Your task to perform on an android device:  Open the Bigbasket app ,lookup for Amul pizza cheese , swipe pictures of it and also view more details like price and weight .
Image 0: 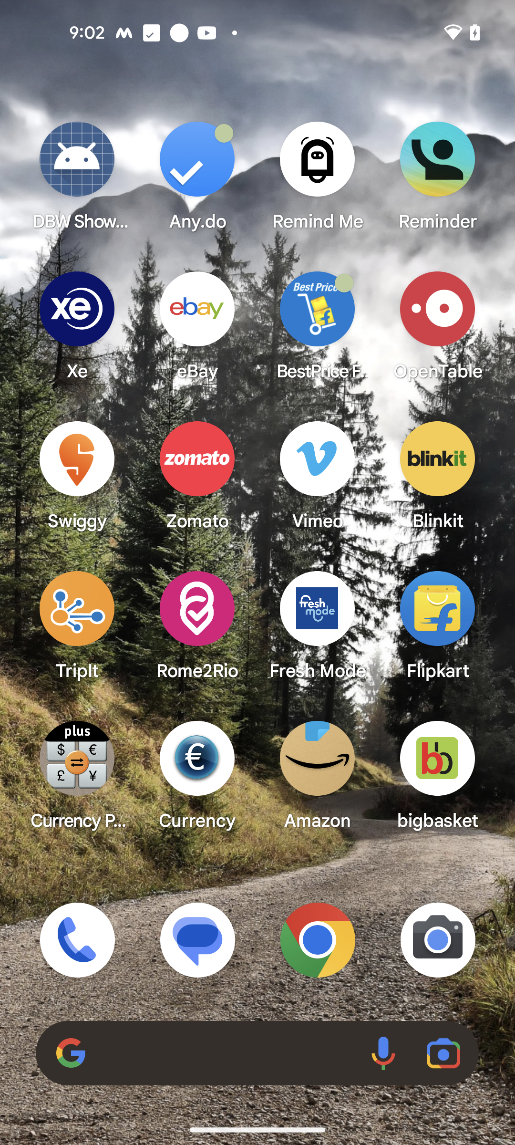
Step 0: open app "bigbasket"
Image 1: 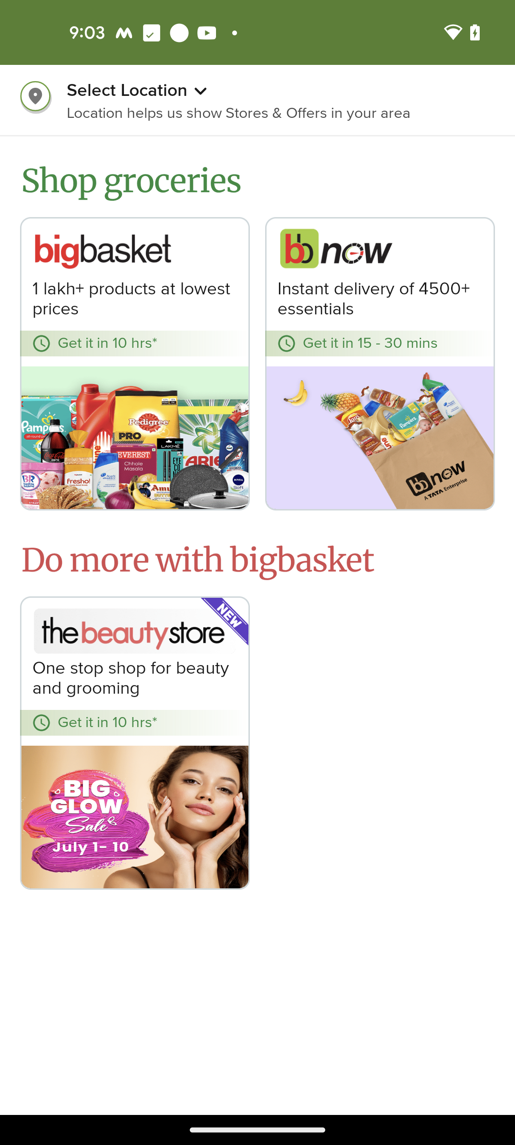
click on the bigbasket icon to view products
Step 1: click (111, 343)
Image 2: 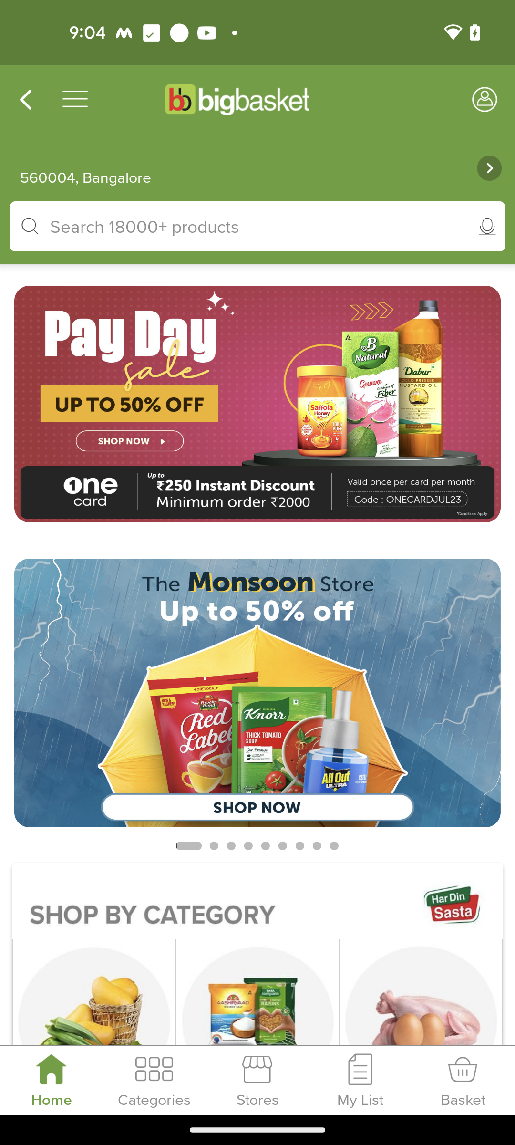
Click on the search bar to search for amul pizza cheese.
Step 2: click (257, 226)
Image 3: 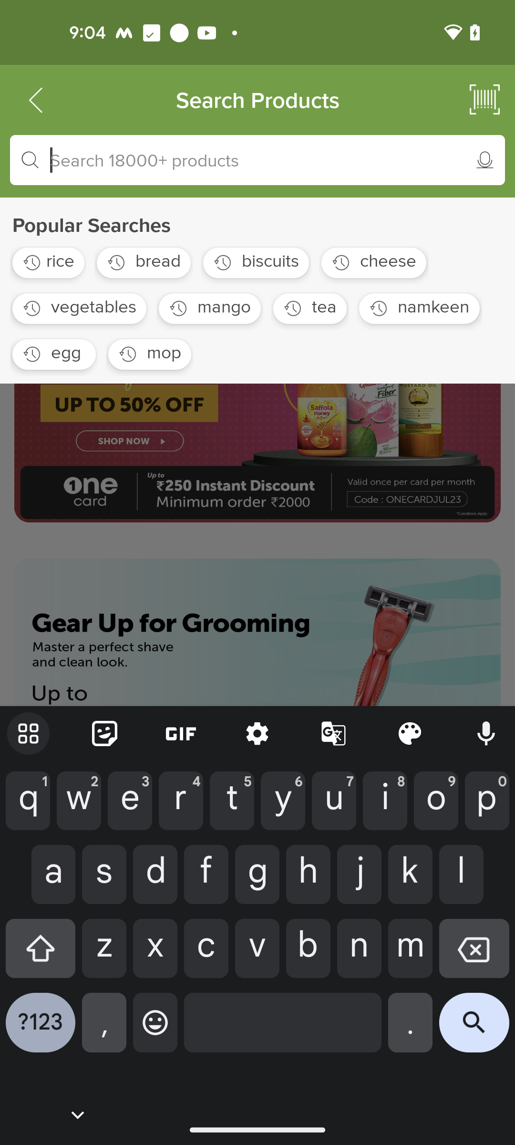
Type amul pizza cheese in the search bar
Step 3: type "amul pizza cheese"
Image 4: 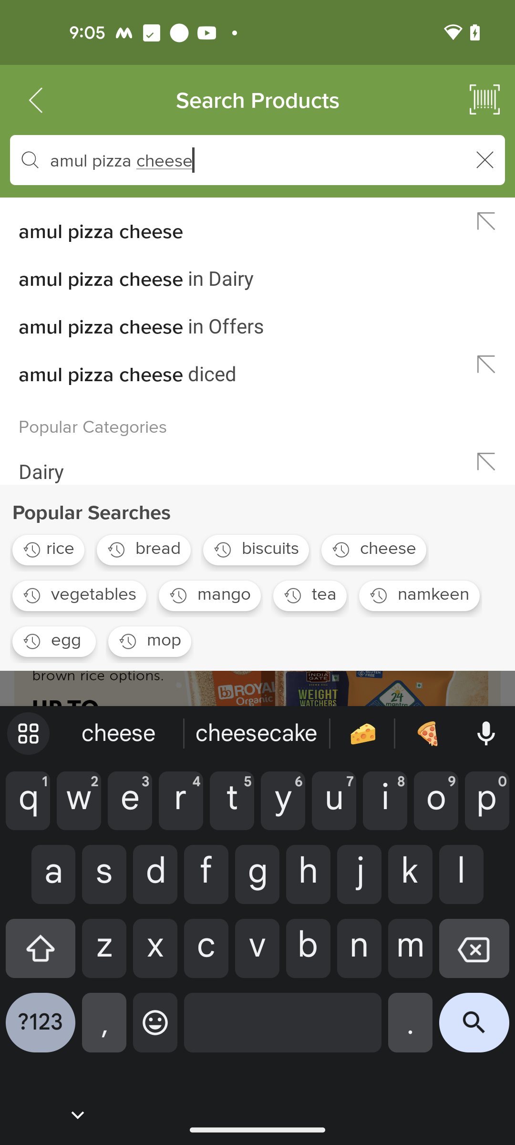
Click on the amul pizza cheese from the search result
Step 4: click (231, 221)
Image 5: 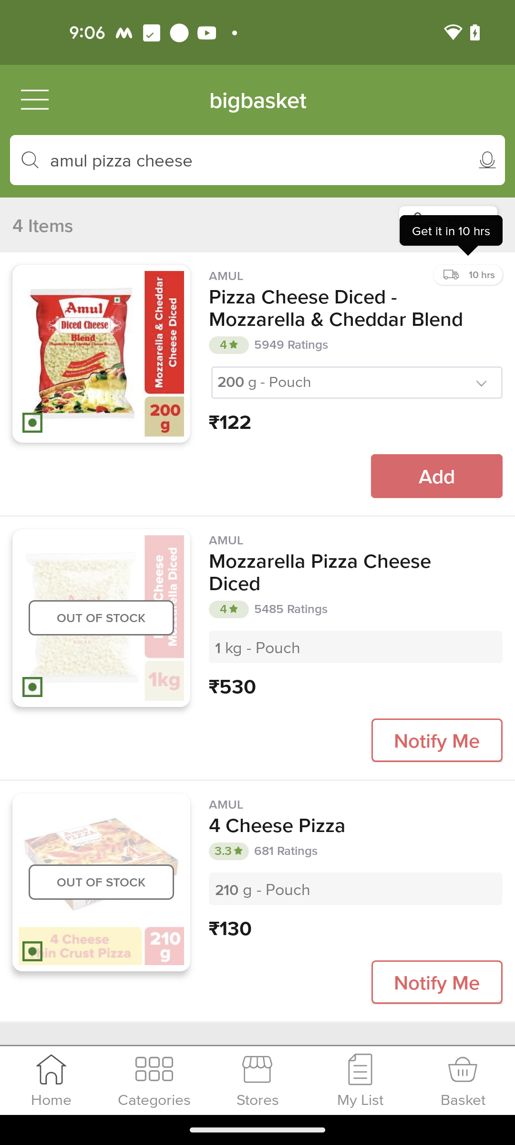
Click on the first product from the list to view more details
Step 5: click (101, 354)
Image 6: 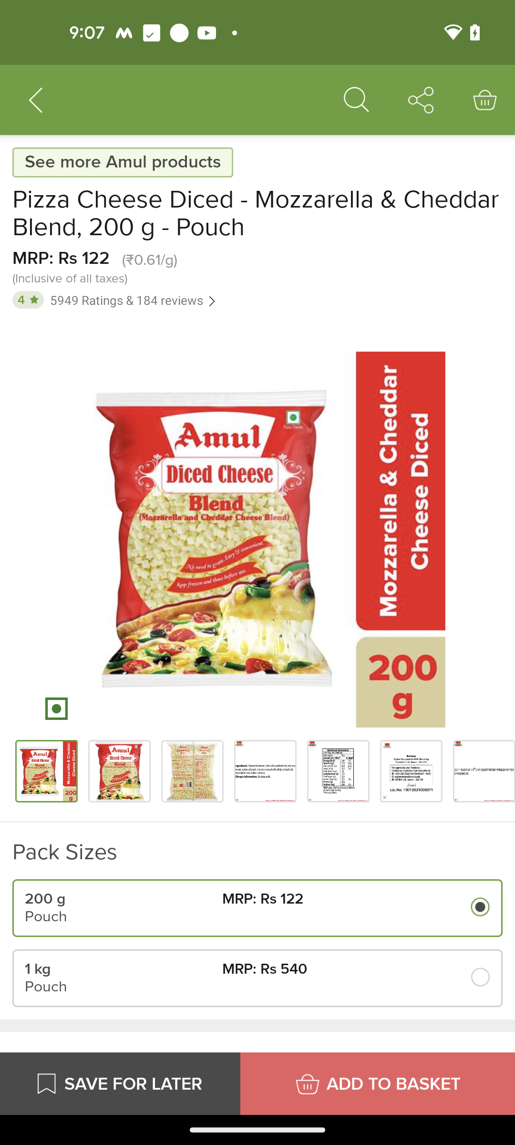
Now click the pictures given below the main image to view more.
Step 6: click (125, 766)
Image 7: 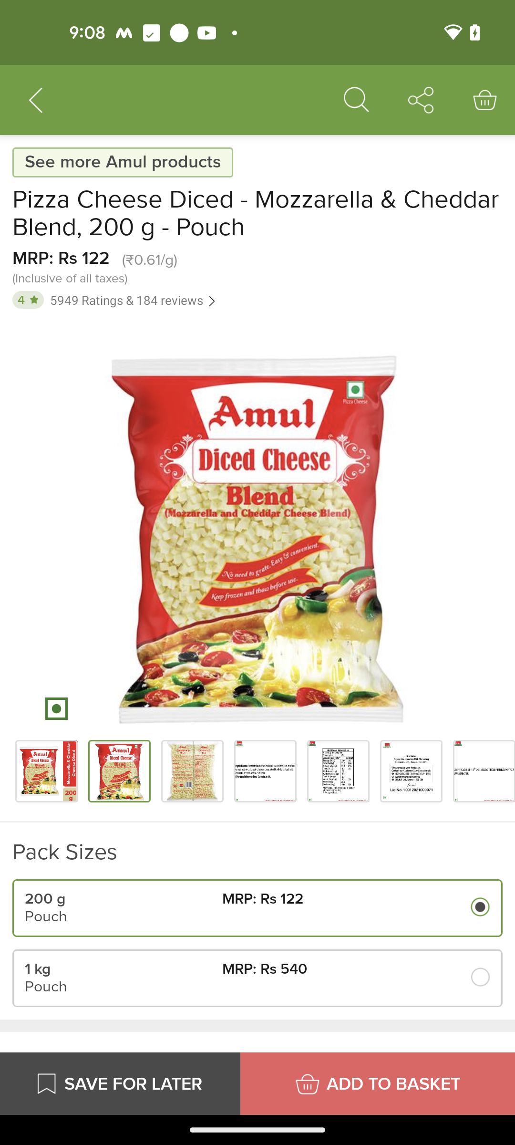
Click on the third image to view it.
Step 7: click (191, 778)
Image 9: 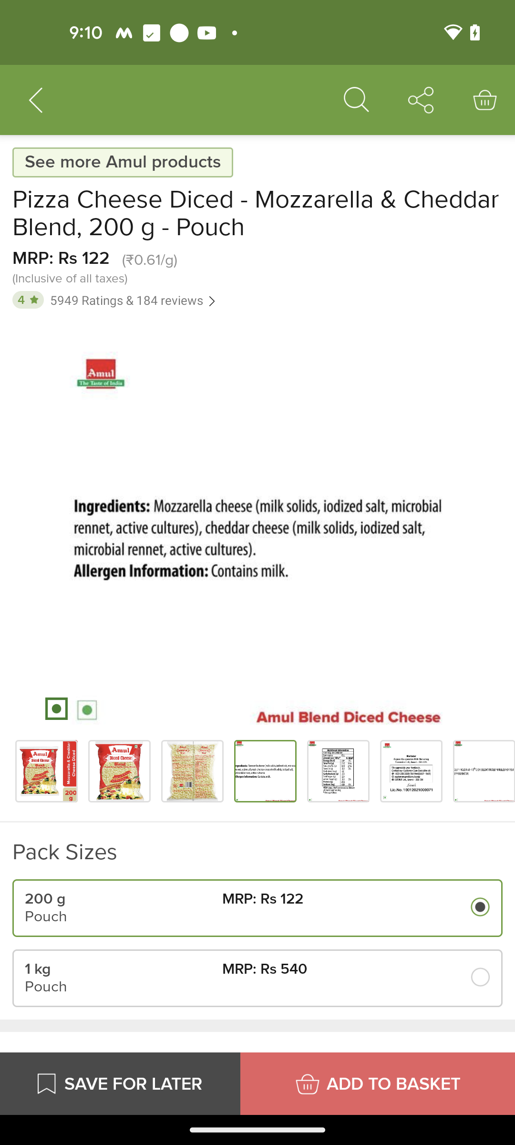
Click on the fifth image to view nutrition information.
Step 9: click (333, 776)